Your task to perform on an android device: My daughter accidentally damaged my window glass, so I need to replace the stained glass, therefore I want to use the Etsy app to search for stained window glass .
Image 0: 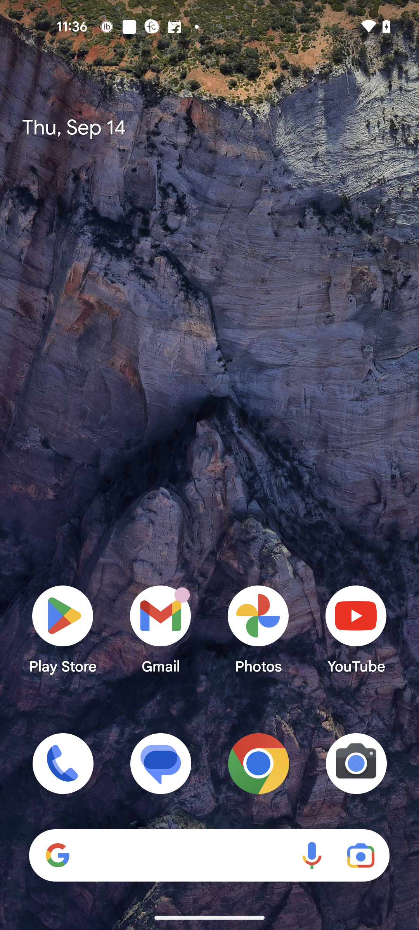
Open Etsy app
Step 0: open app "Etsy"
Image 1: 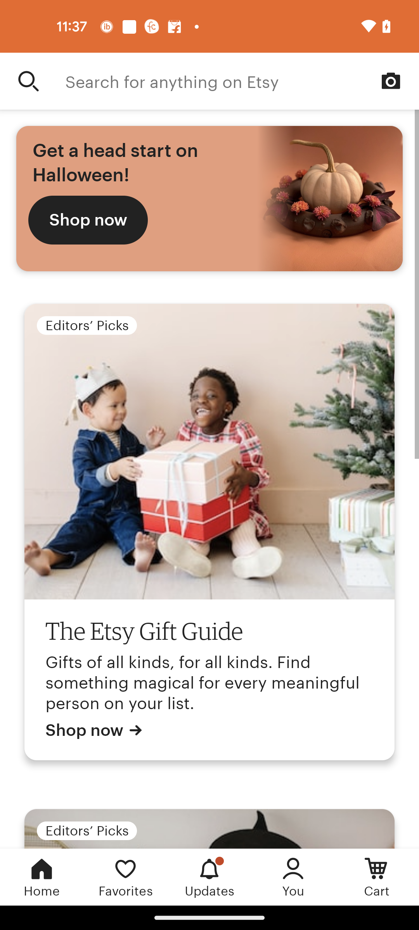
Click on the search bar
Step 1: click (242, 81)
Image 2: 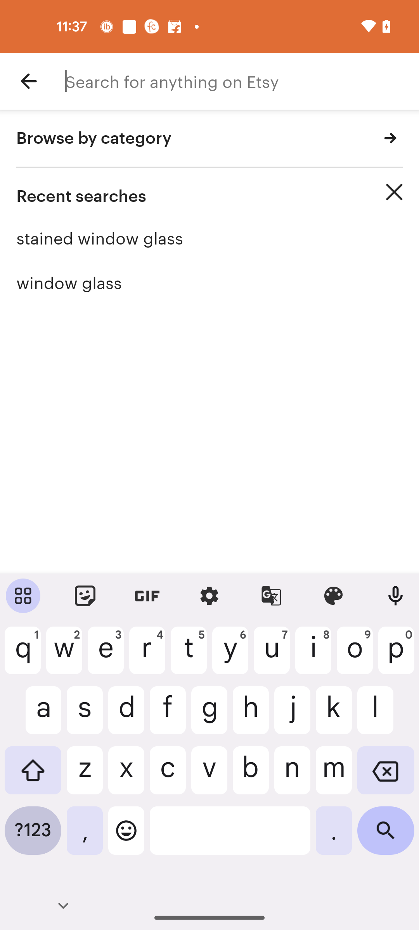
Search for stained window glass
Step 2: type "stained window glass"
Image 3: 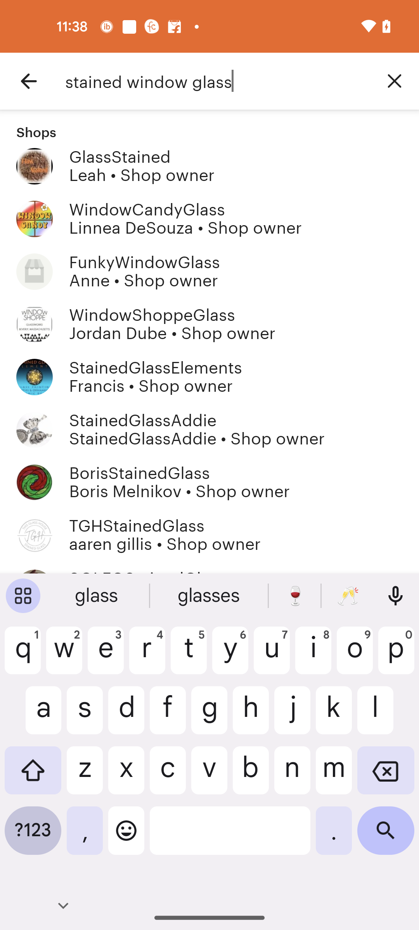
Click on the Search icon at the bottom right corner of the screen
Step 3: click (386, 836)